Your task to perform on an android device: I want to view my earned rewards on the Duolingo app since I'm fascinated by the idea that I've won some rewards while learning the language.
Image 0: 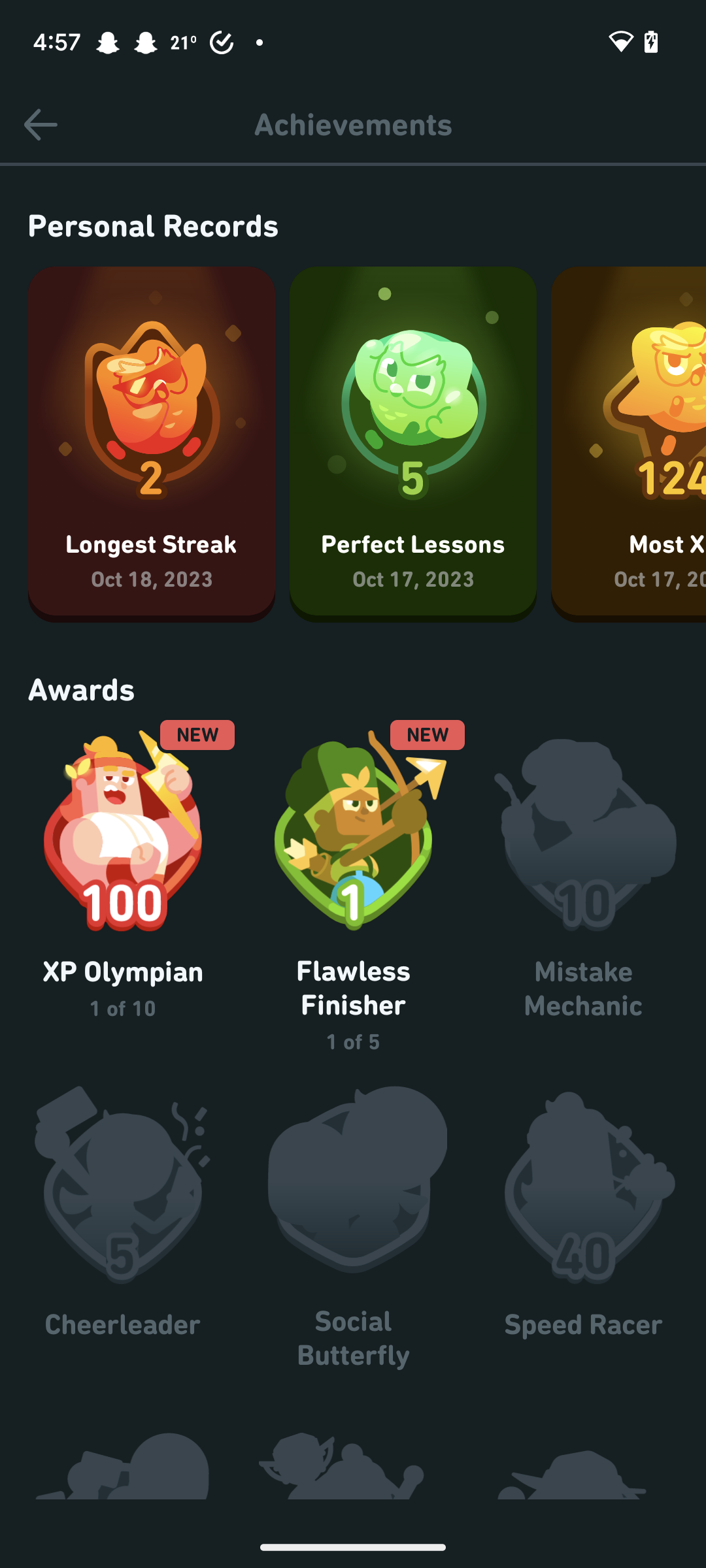
Go back to the previous screen
Step 0: press back button
Image 1: 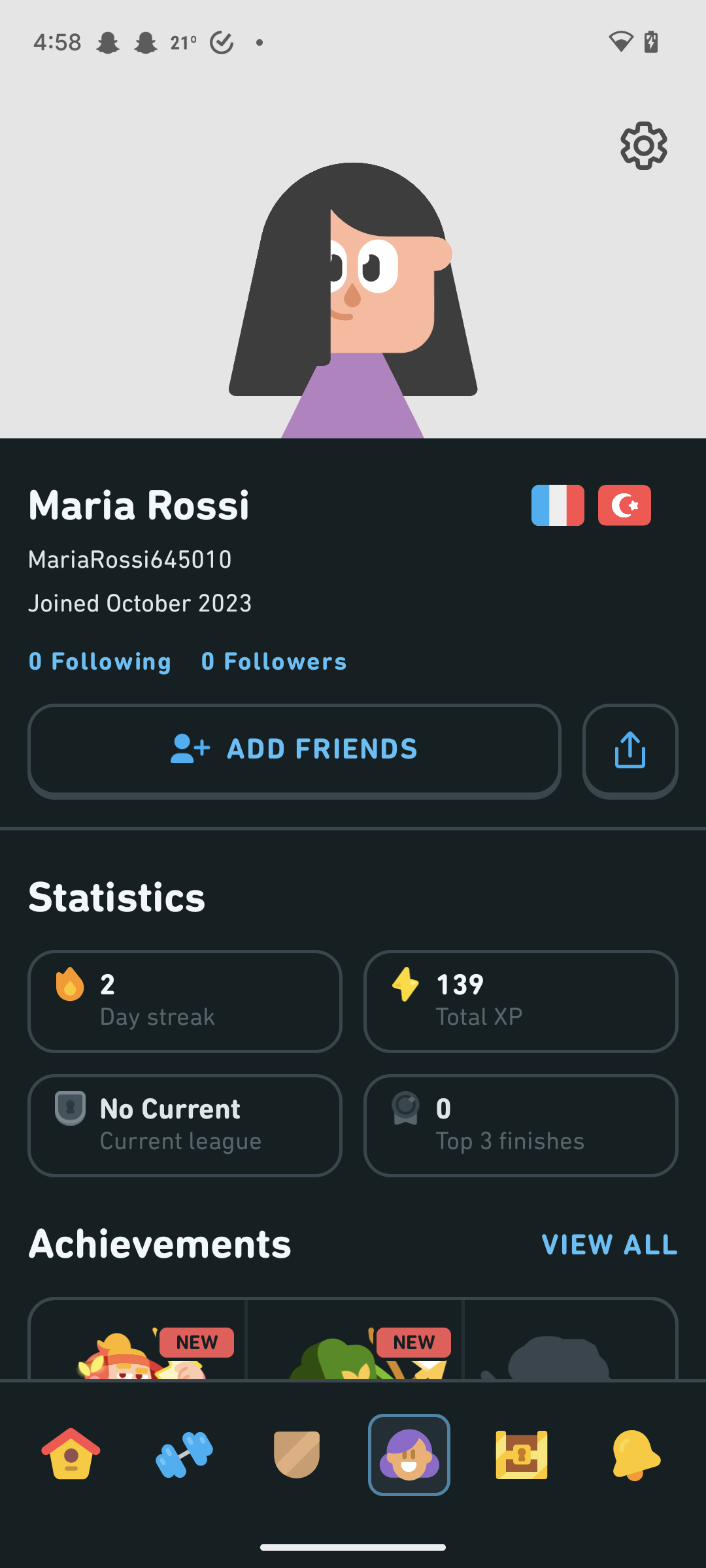
Click on the home tab at the bottom left corner of the screen
Step 1: click (71, 1454)
Image 2: 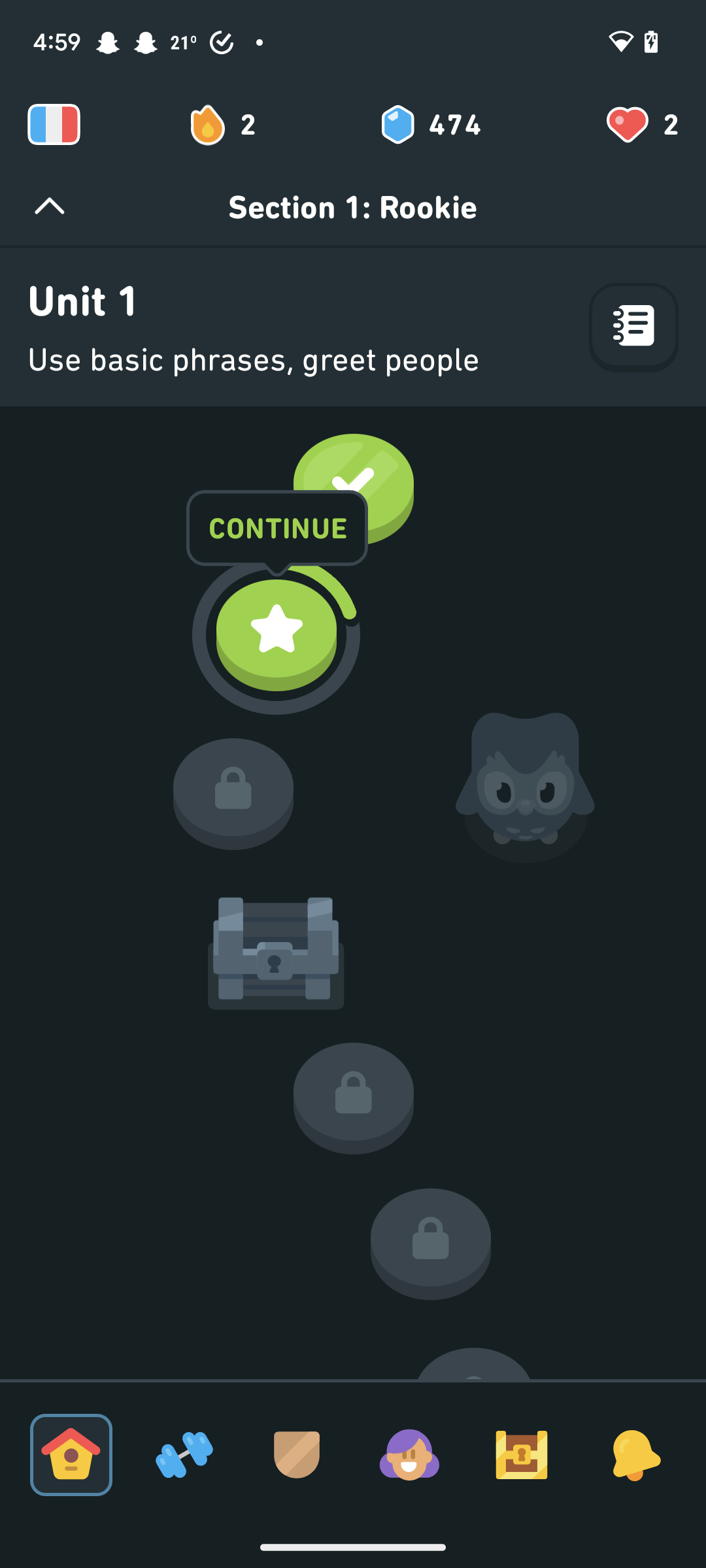
Click on the blue hexagon icon at the top of the screen
Step 2: click (430, 125)
Image 3: 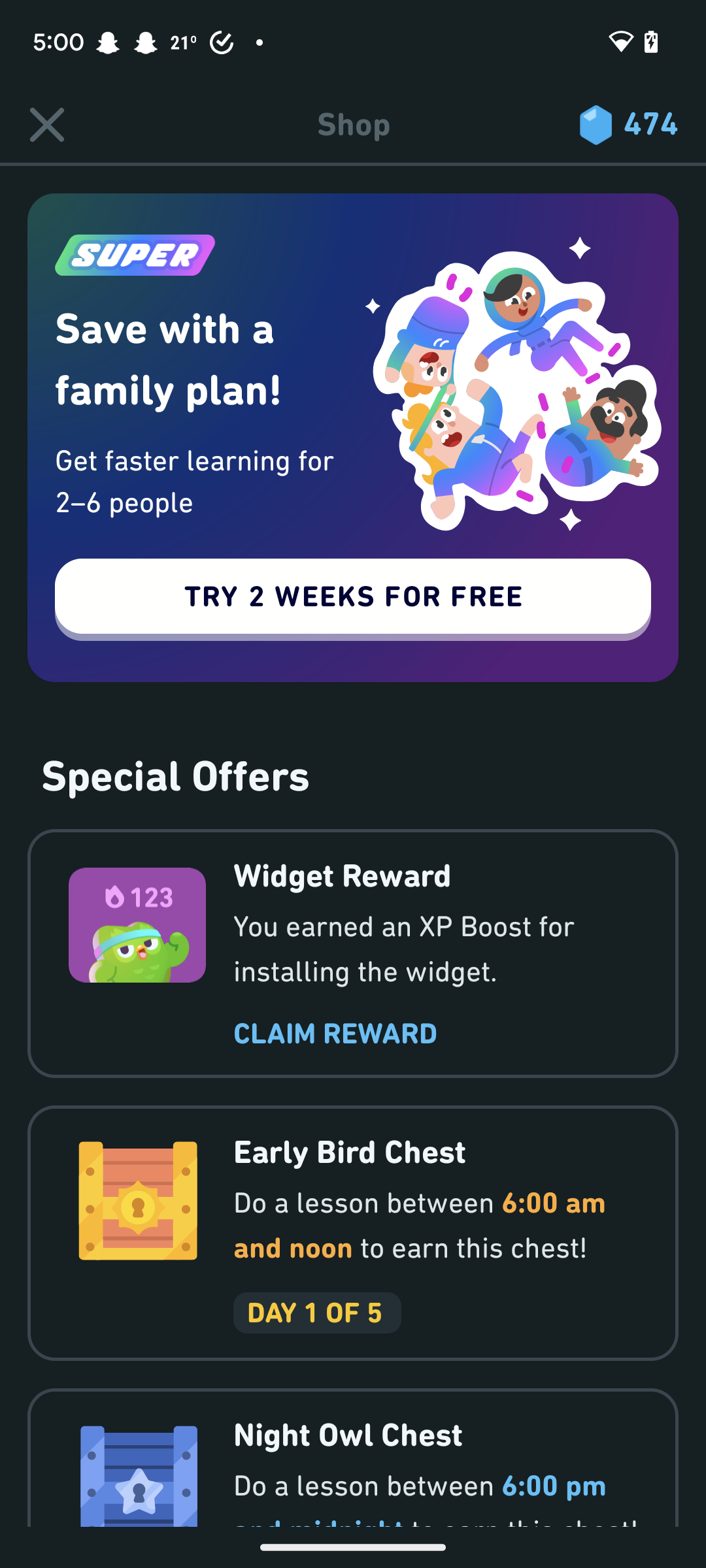
Click on the claim rewards
Step 3: click (335, 1033)
Image 4: 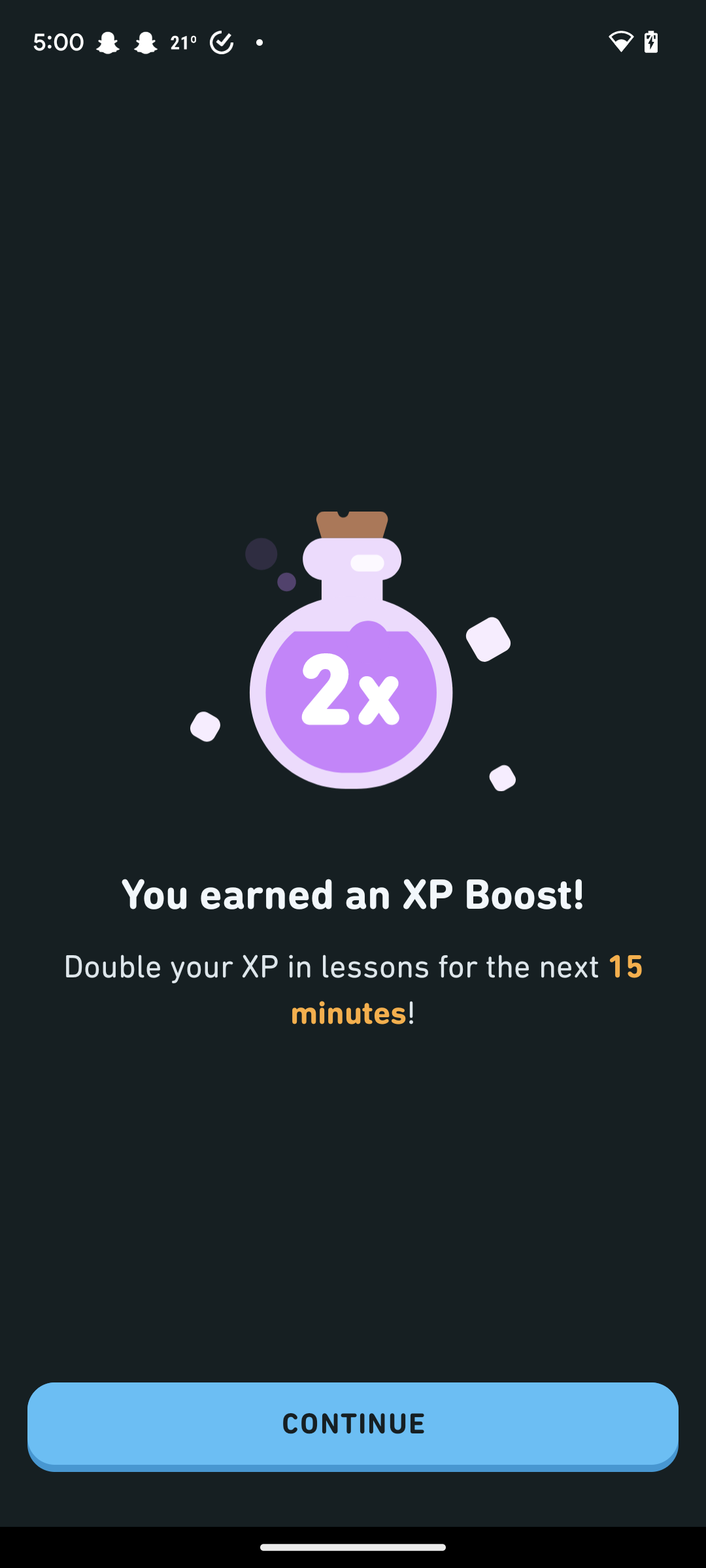
Click on the continue button
Step 4: click (353, 1427)